Your task to perform on an android device: I am in need of a break from all this stressful working life, and I find Abu Dhabi to be the perfect place for the same. Find a property in Abu Dhabi. Trovit Homes app
Image 0: 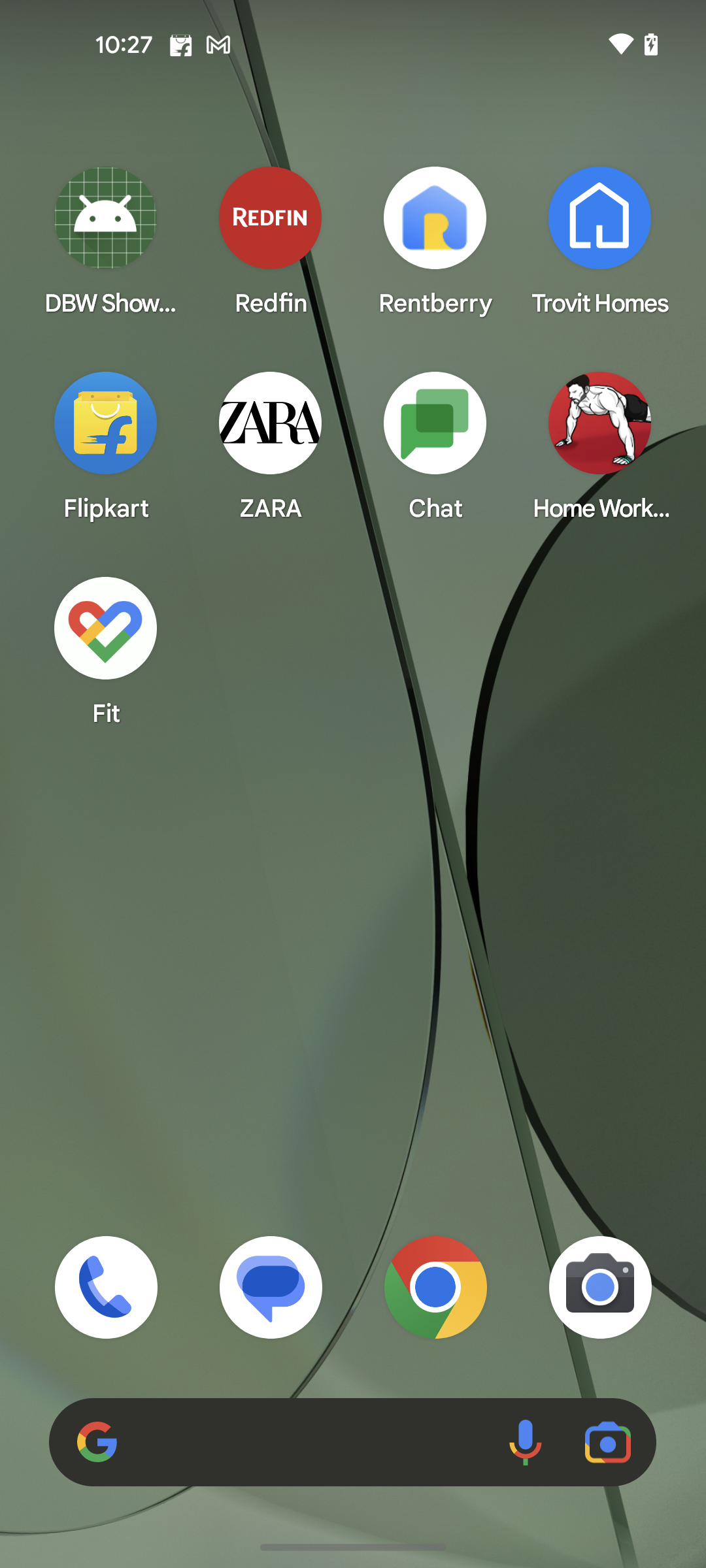
Open the Trovit Homes app
Step 0: open app "Trovit Homes"
Image 1: 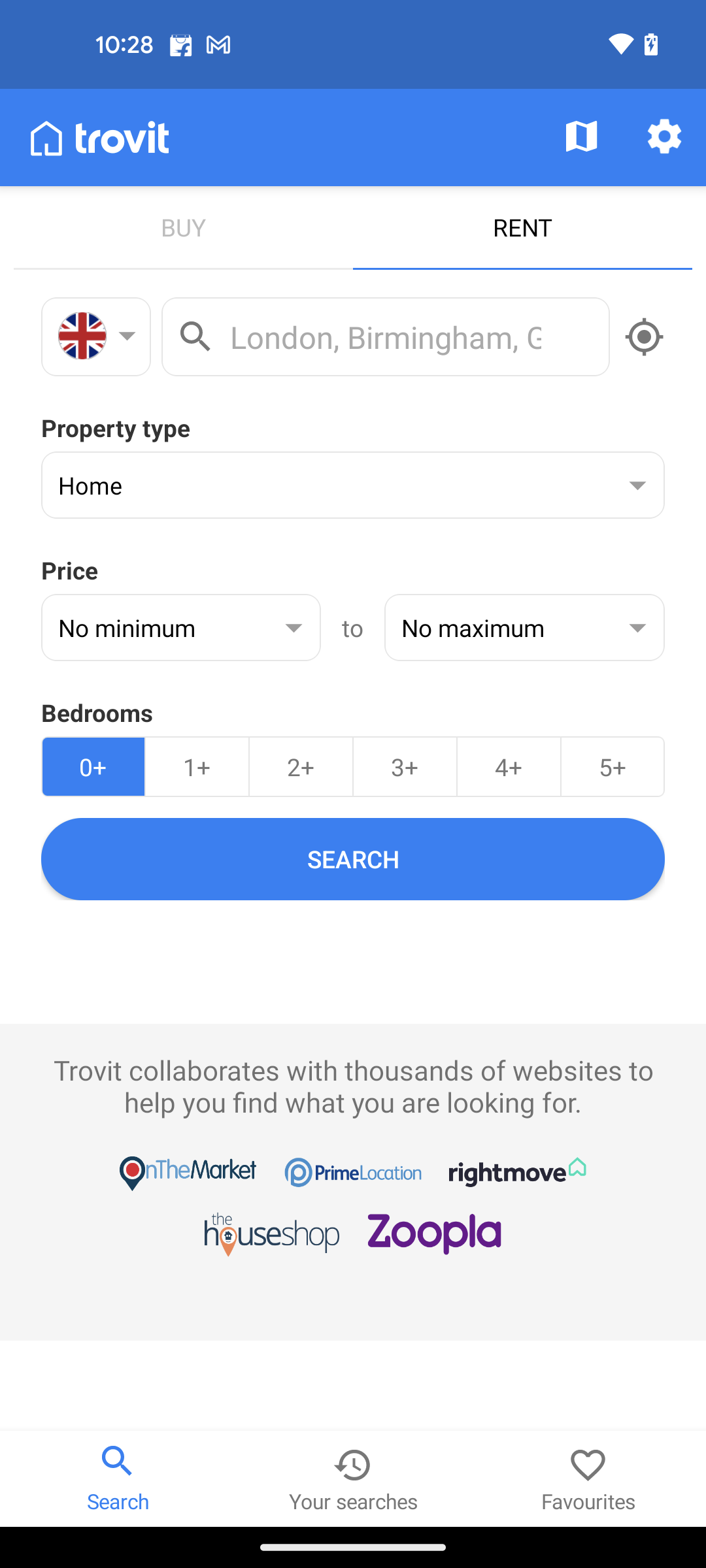
Click on the flags drop down button
Step 1: click (126, 335)
Image 2: 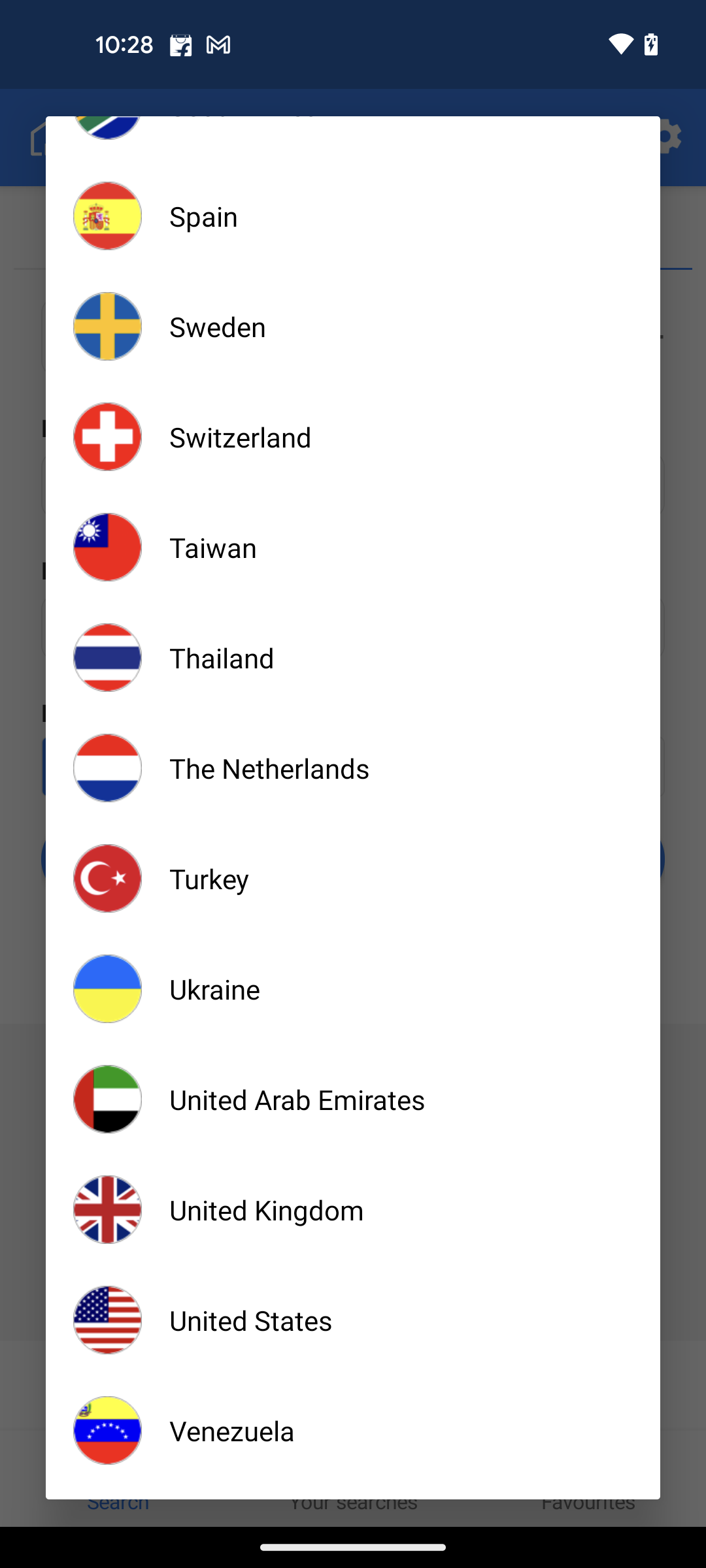
Select the United Arab Emirates country
Step 2: click (401, 1099)
Image 3: 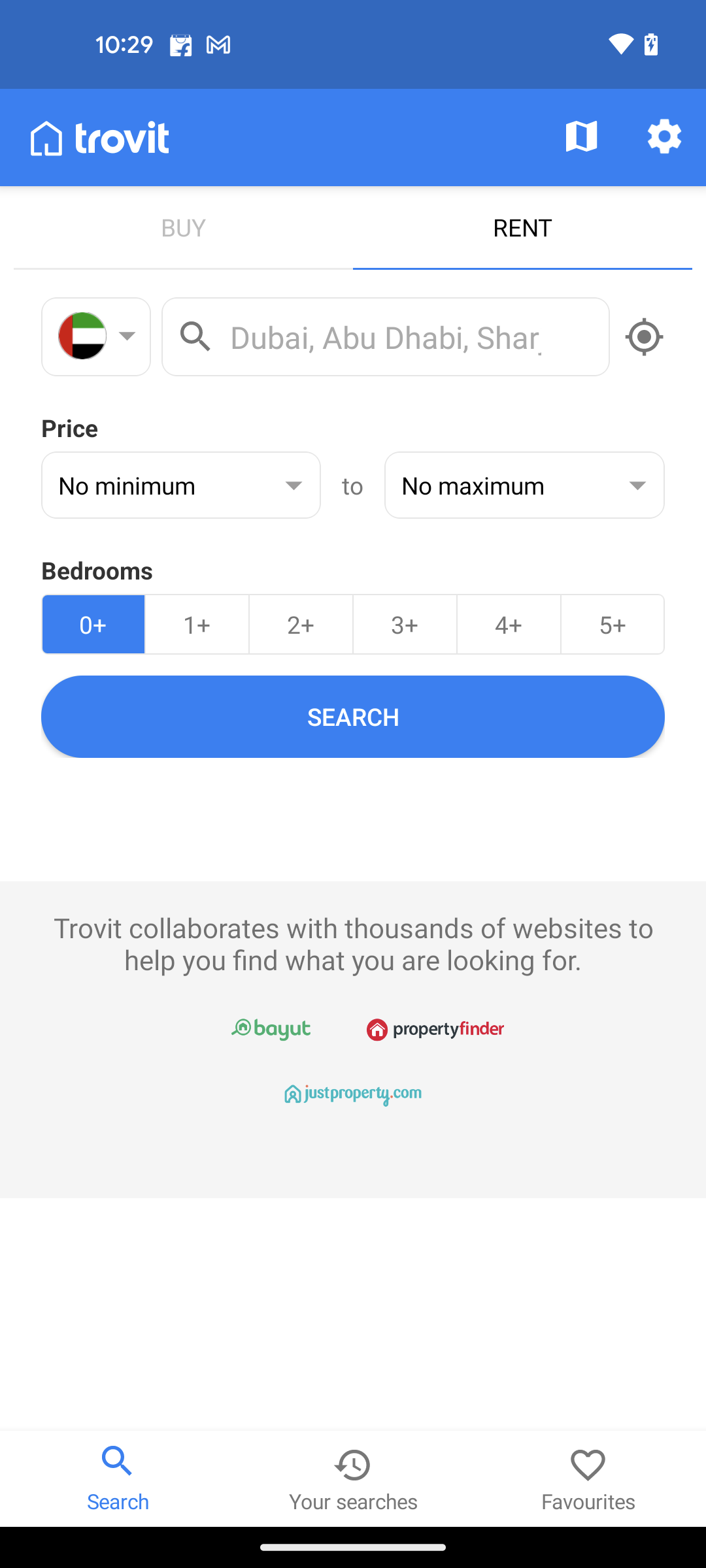
Go to the search bar at the top of the screen
Step 3: click (385, 336)
Image 4: 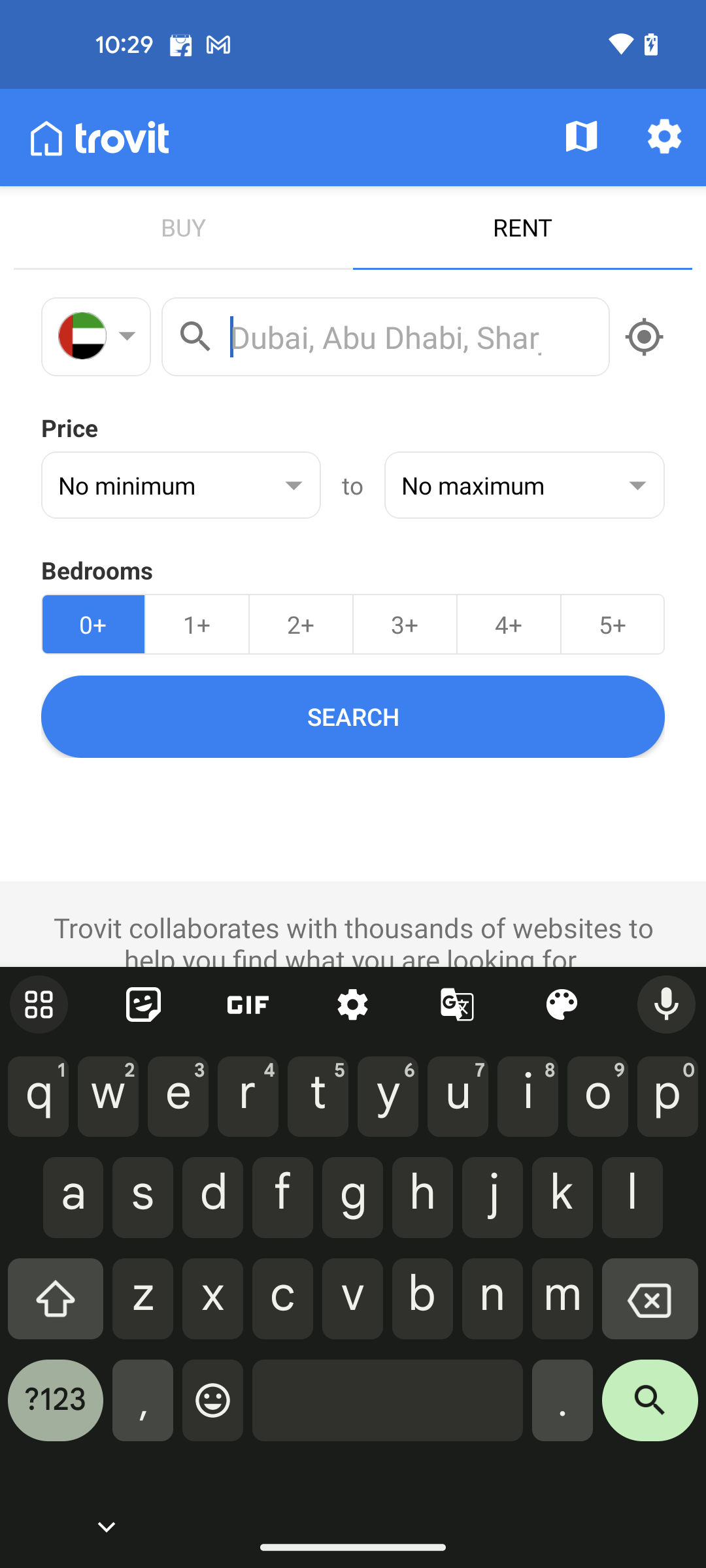
Search for Abu Dhabi in the search bar
Step 4: type "Abu Dhabi"
Image 5: 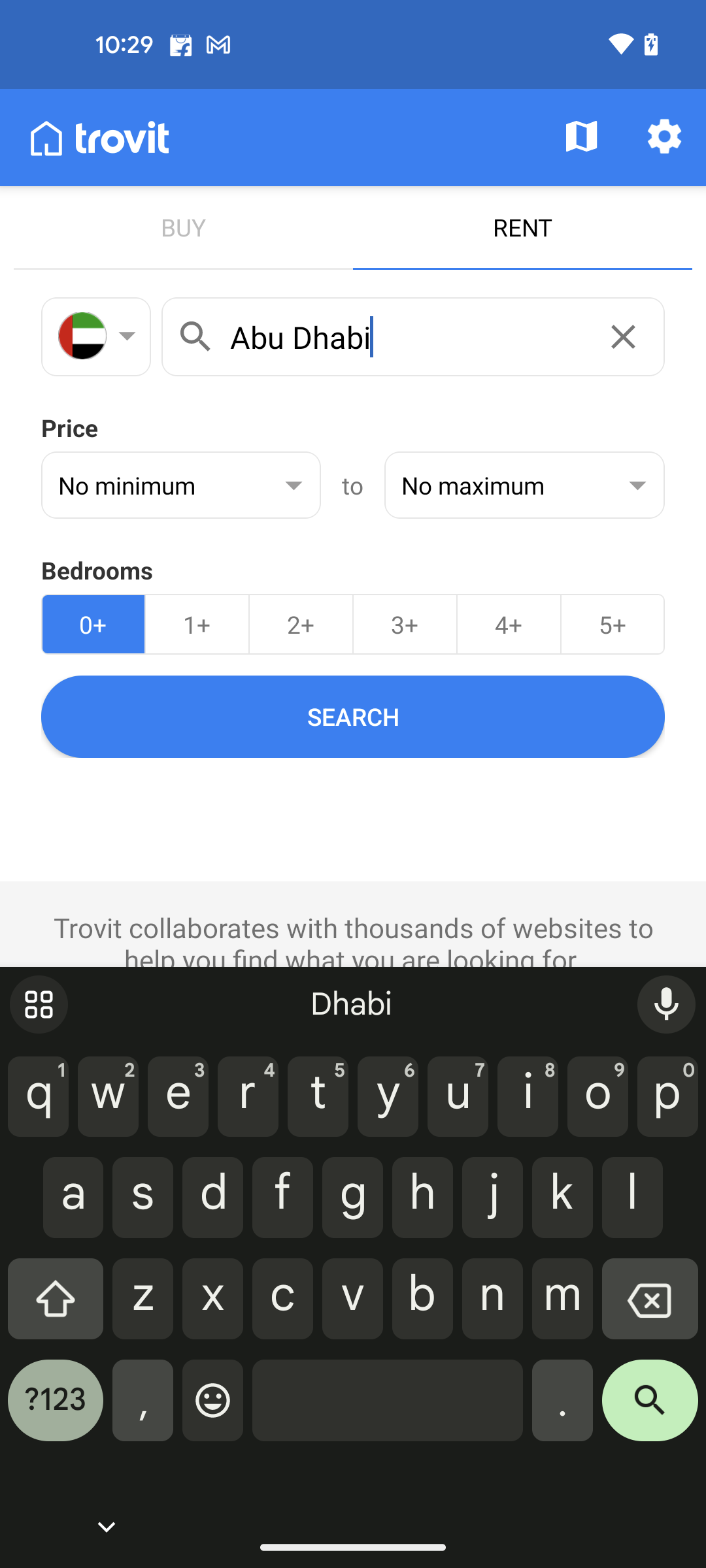
Click on the Search button below the Bedrooms classification column
Step 5: click (352, 716)